Your task to perform on an android device: I dont want anyone to have my Facebook login confirmation code , Delete the mail from facebook in the gmail app
Image 0: 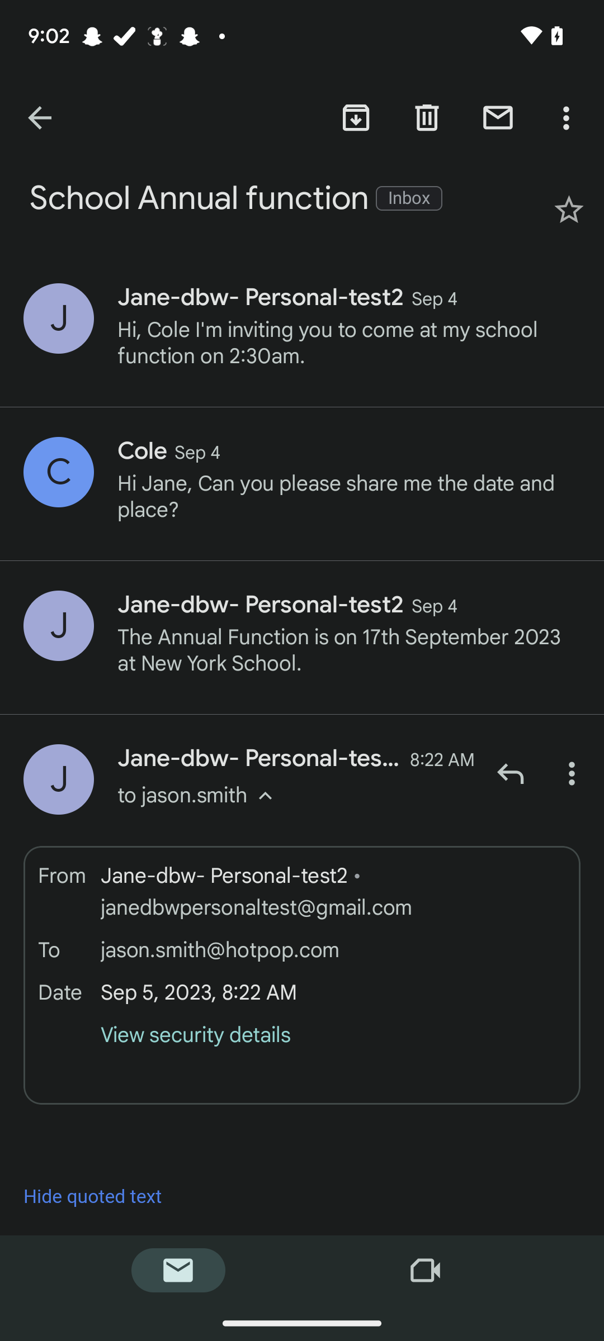
Go back to the previous screen
Step 0: press back button
Image 1: 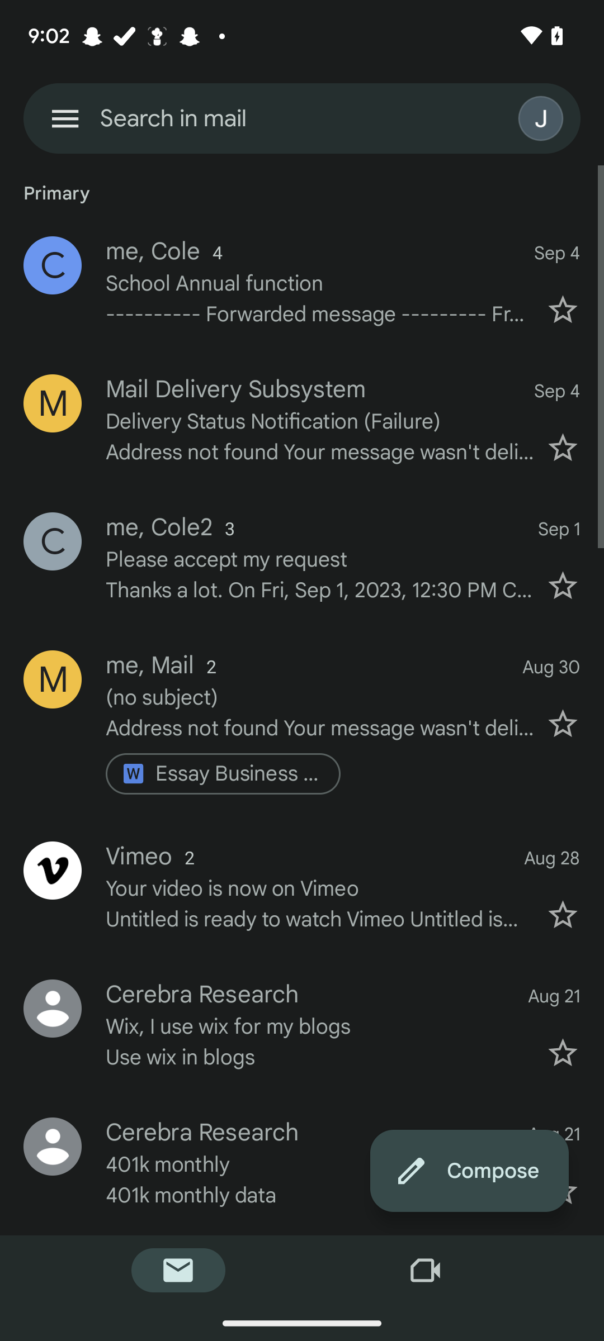
Swipe up the screen
Step 1: scroll down
Image 2: 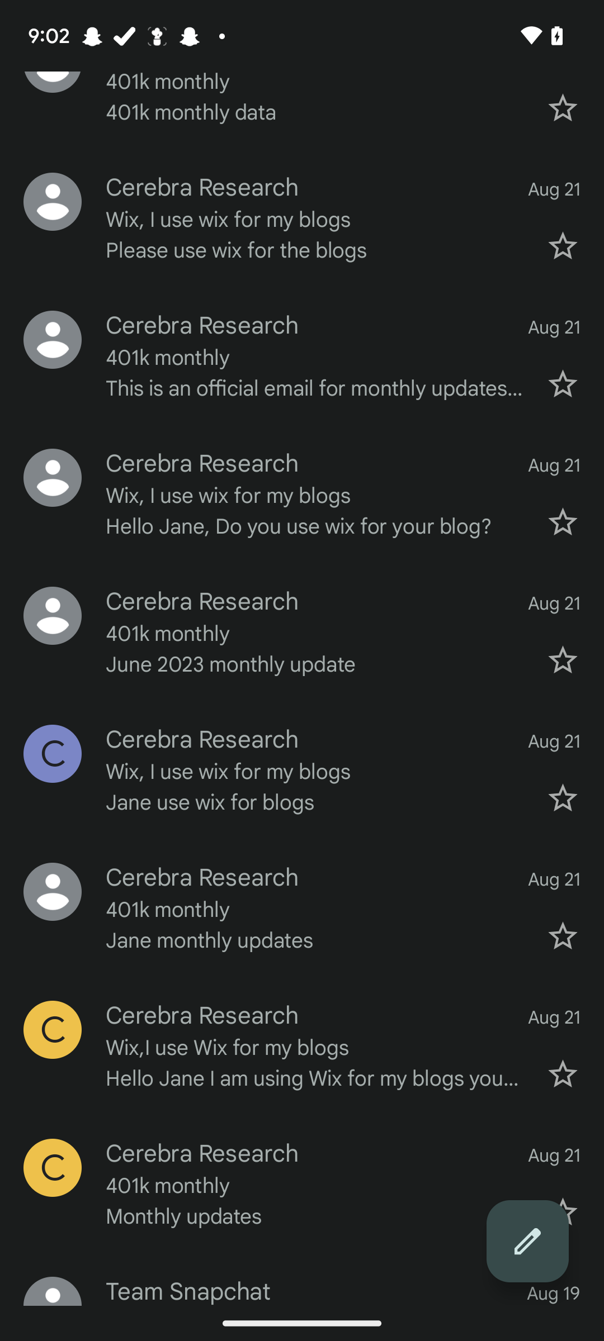
Swipe up the screen
Step 2: scroll down
Image 3: 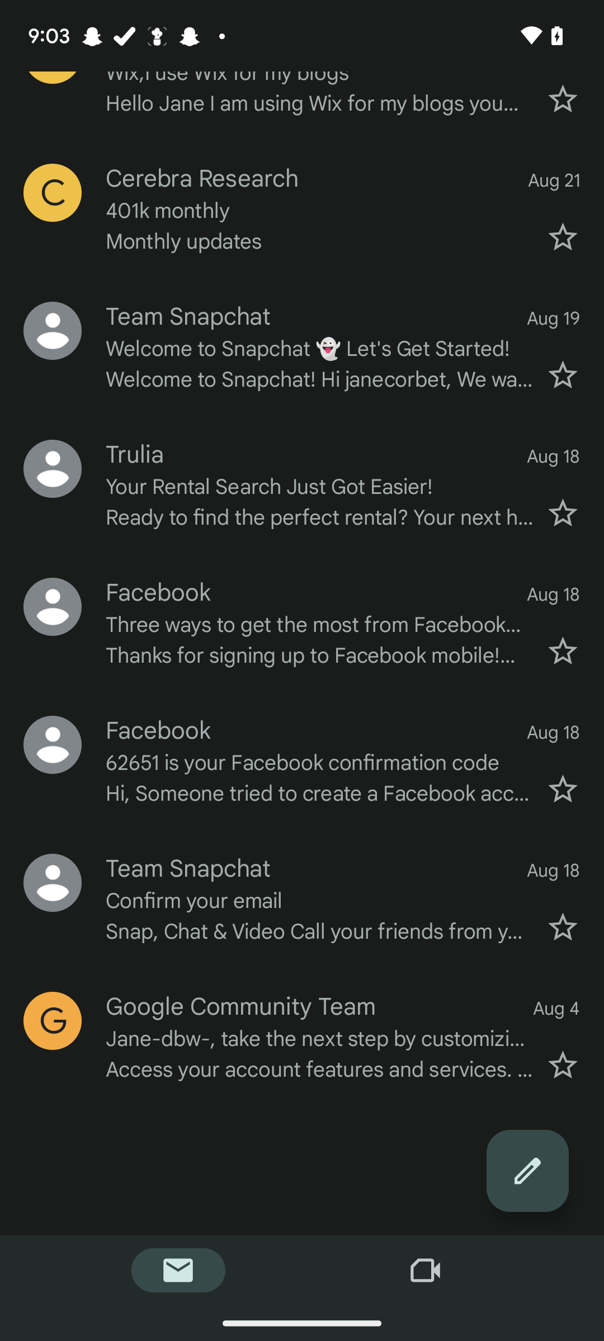
Open the third last mail
Step 3: click (319, 763)
Image 4: 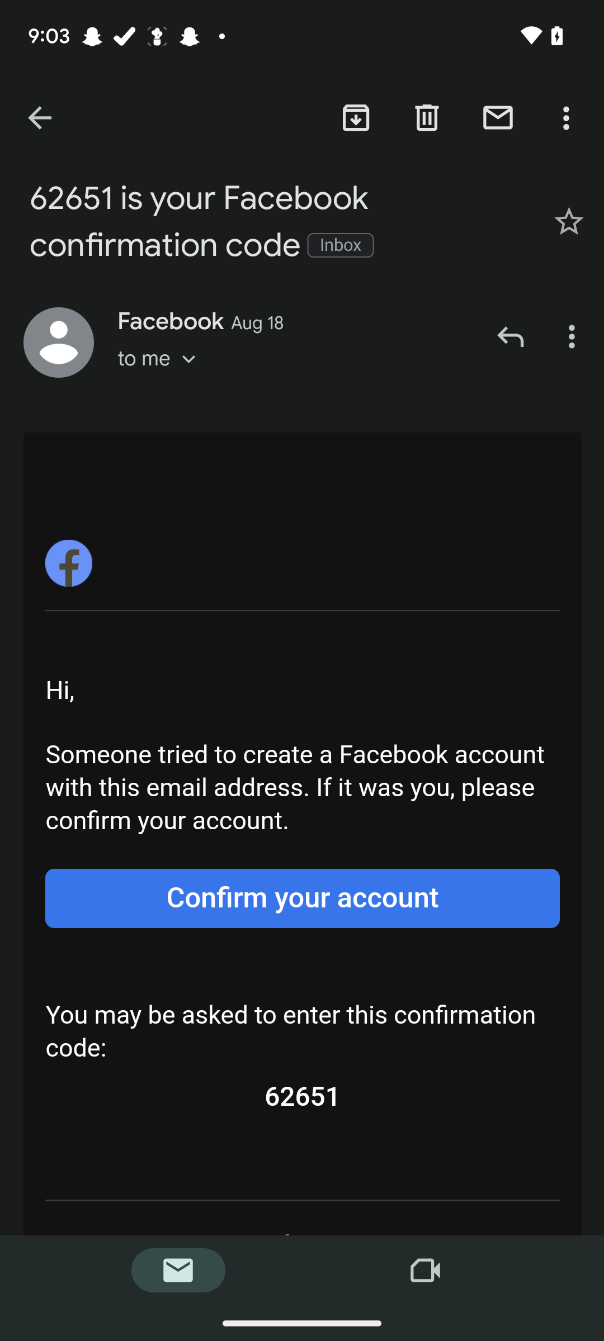
Click on the delete icon at the top of the screen
Step 4: click (427, 118)